Your task to perform on an android device: I am visiting Wheat & Rye Steak House , Get the traffic Updates fro the same for fast travelling .
Image 0: 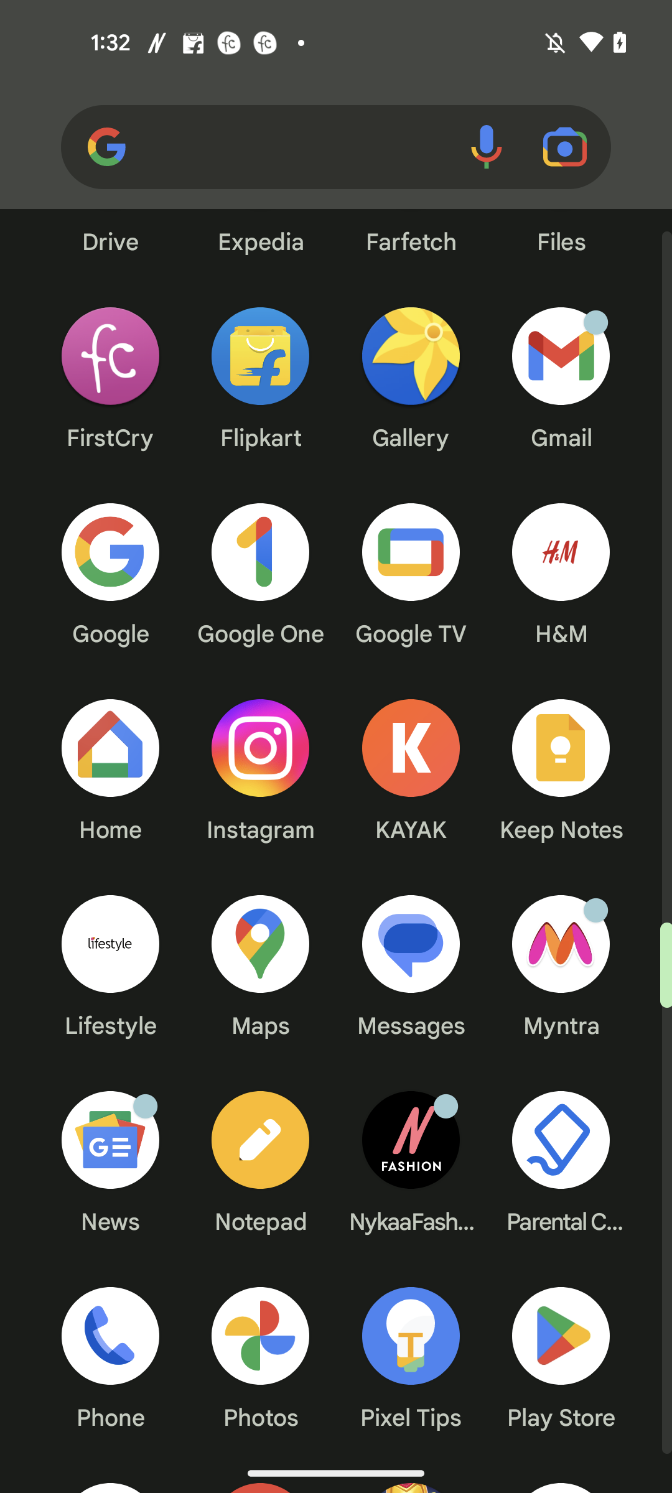
Open the Maps app
Step 0: open app "Maps"
Image 1: 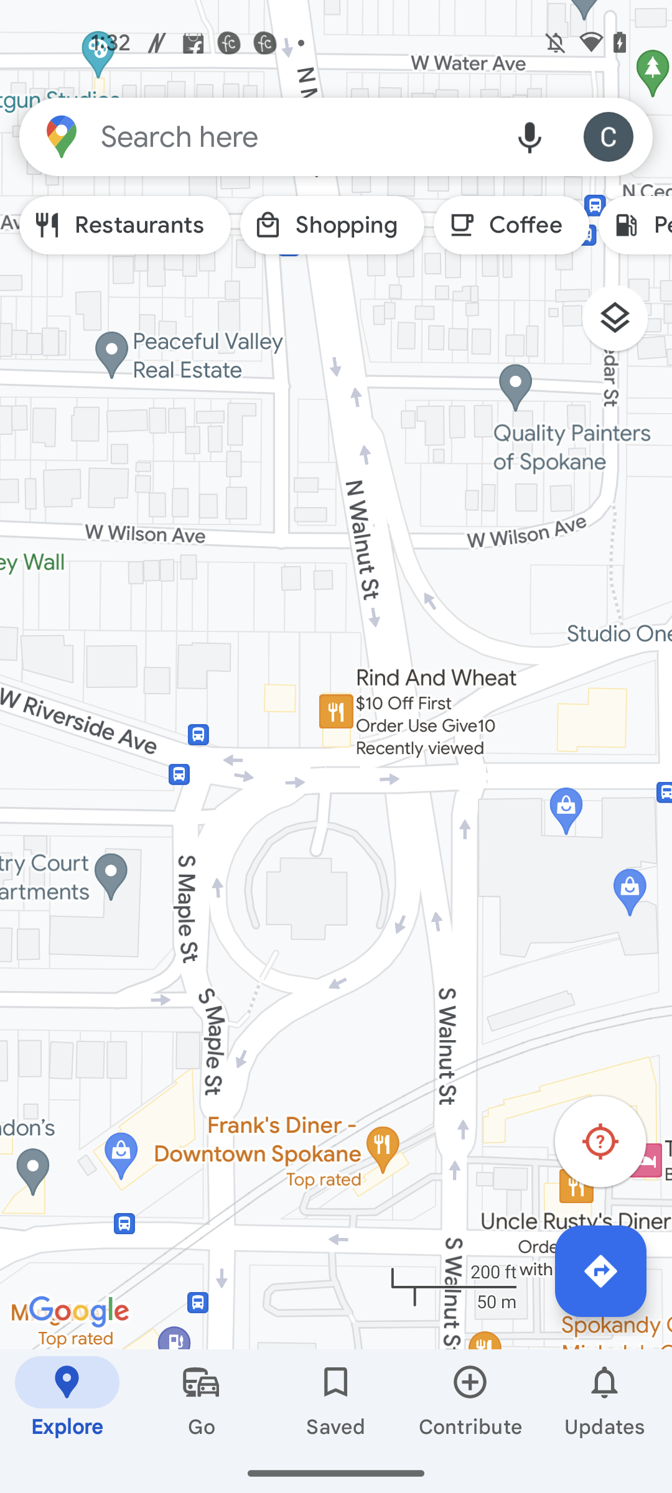
Go to the Search bar at the top of the screen
Step 1: click (296, 136)
Image 2: 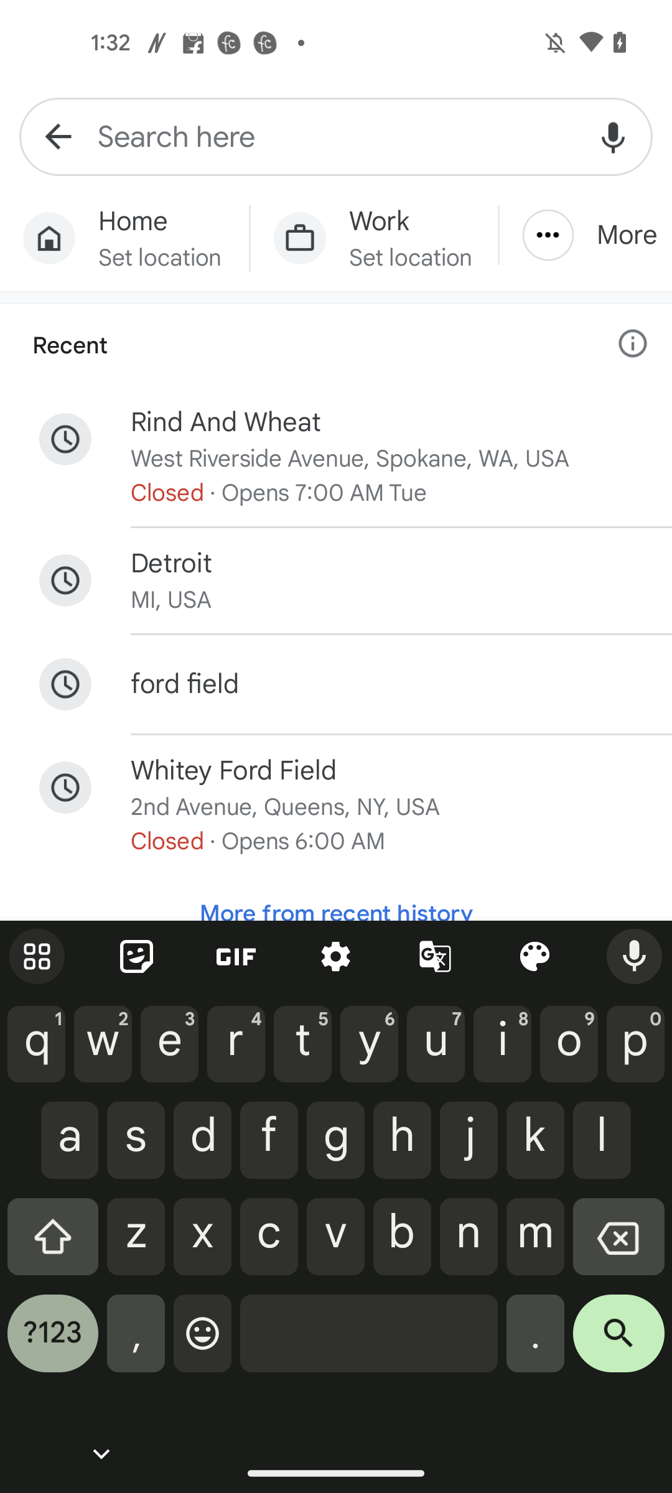
Search for Wheat & Rye Steak House in the search bar
Step 2: type "Wheat & Rye Steak House"
Image 3: 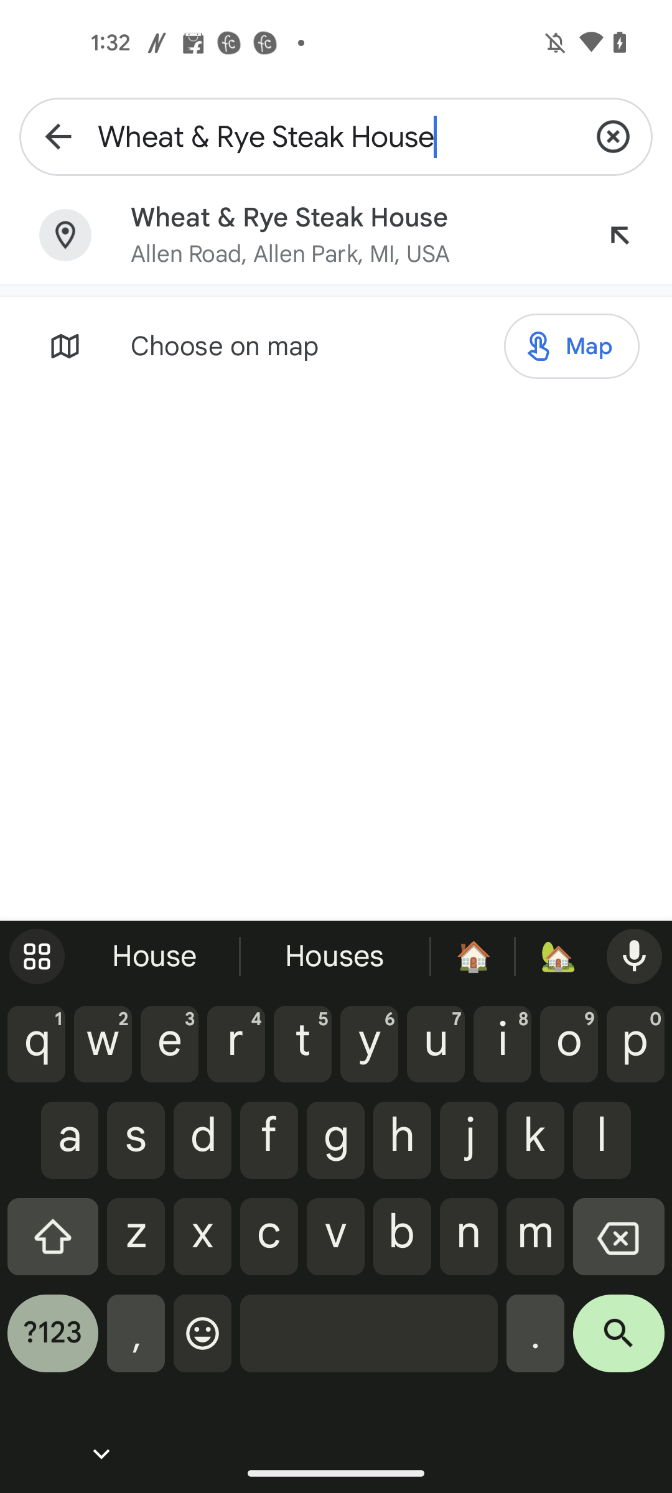
Click on the search button at the bottom right corner of the keyboard
Step 3: click (618, 1342)
Image 4: 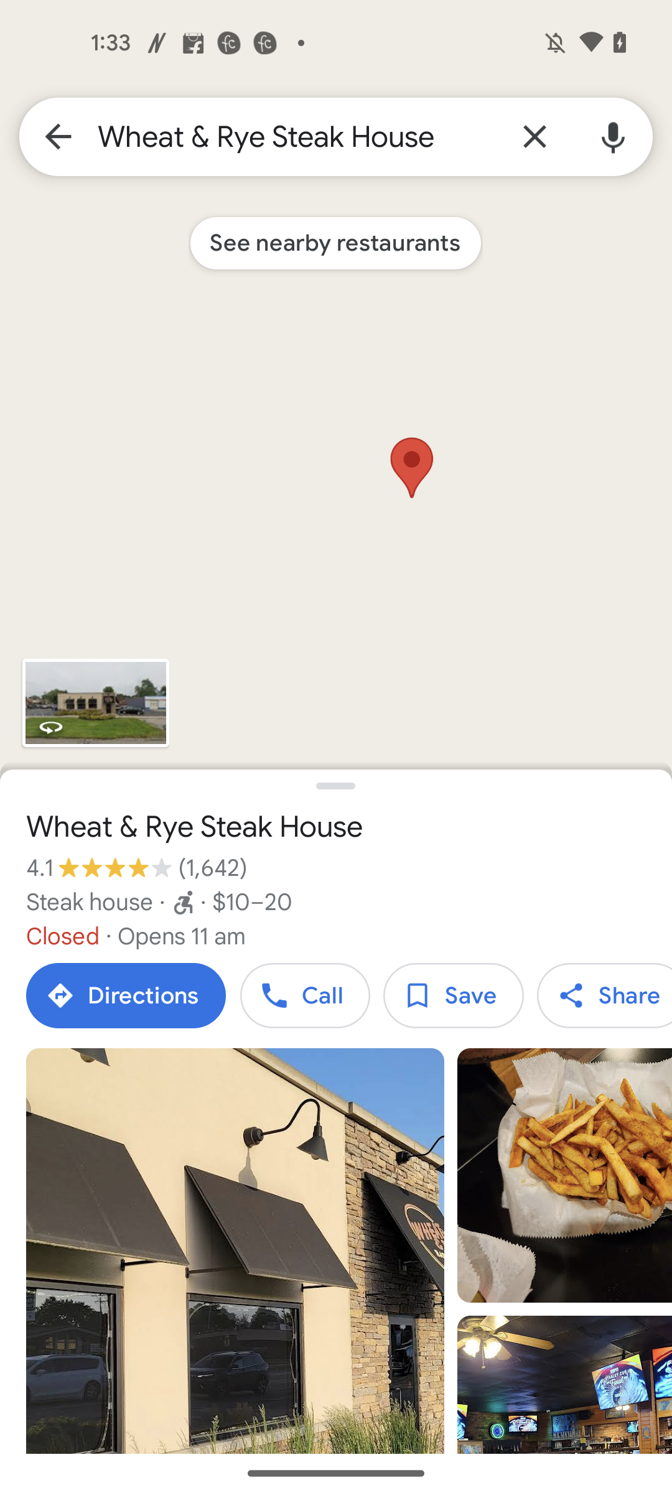
Click on the Directions button of the Wheat & Rye Steak House 
Step 4: click (126, 995)
Image 5: 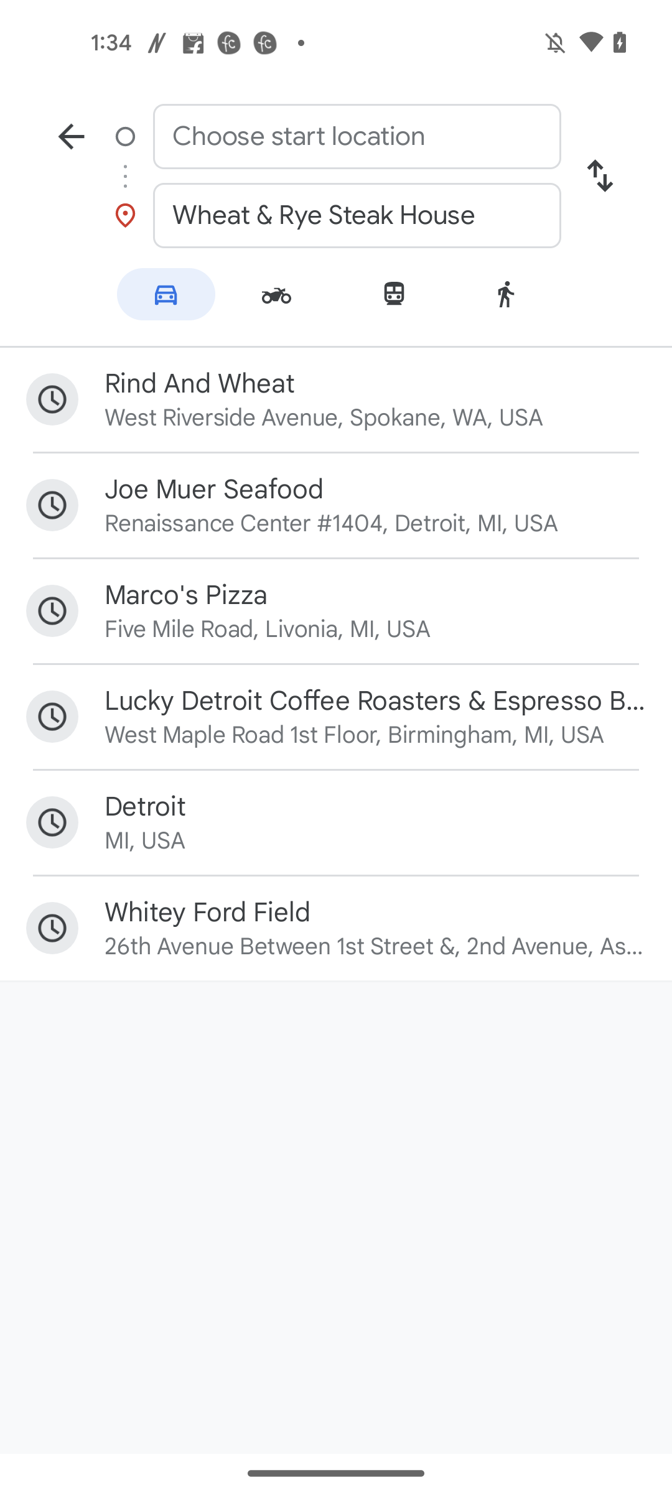
Go to the Start location input tab
Step 5: click (357, 136)
Image 6: 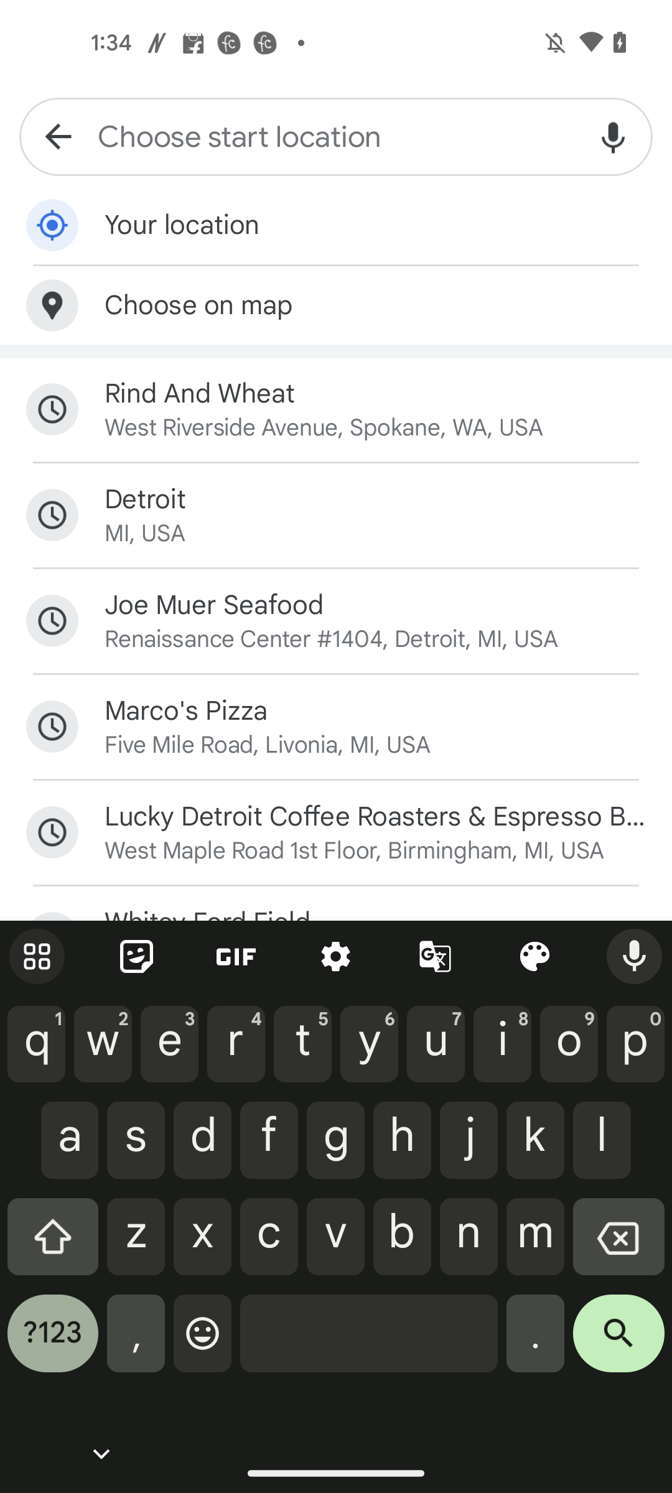
Enter the Starting point location as Detroit
Step 6: type "Detroit"
Image 7: 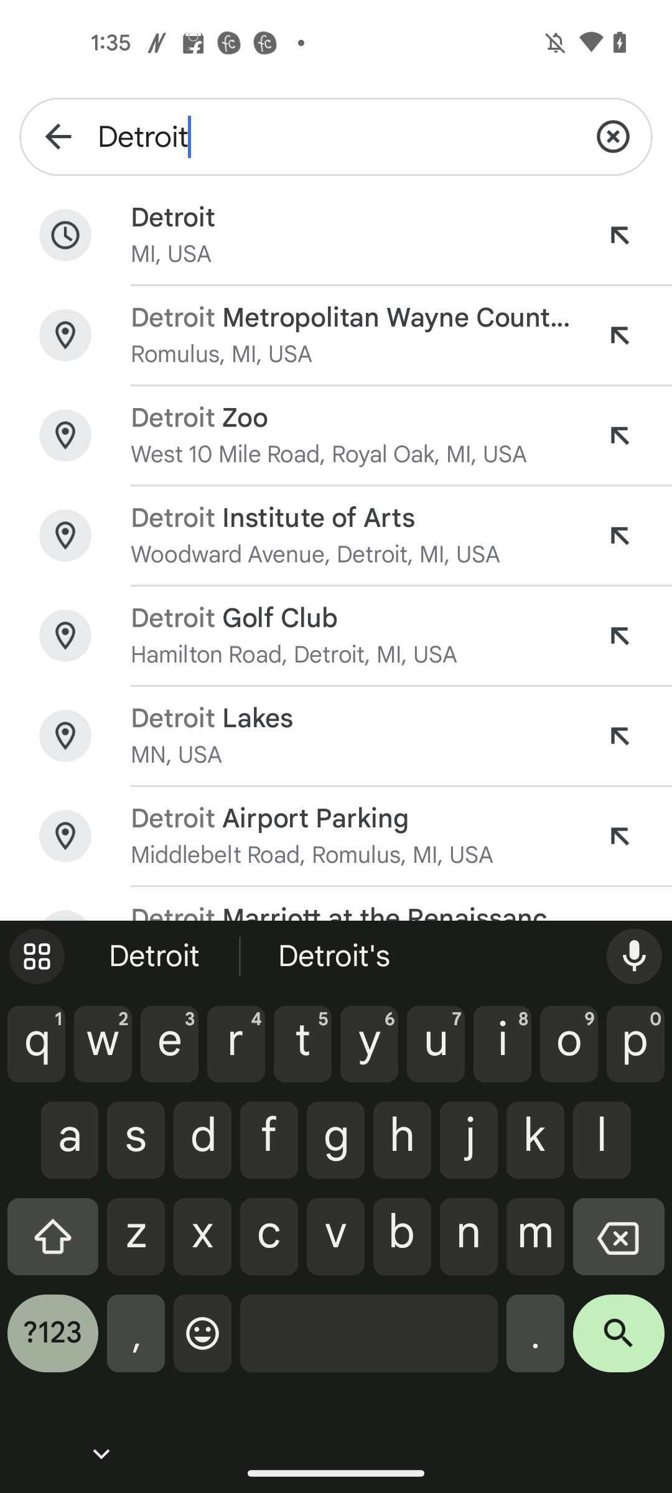
Click on the search button at the bottom right corner of the keyboard
Step 7: click (618, 1342)
Image 8: 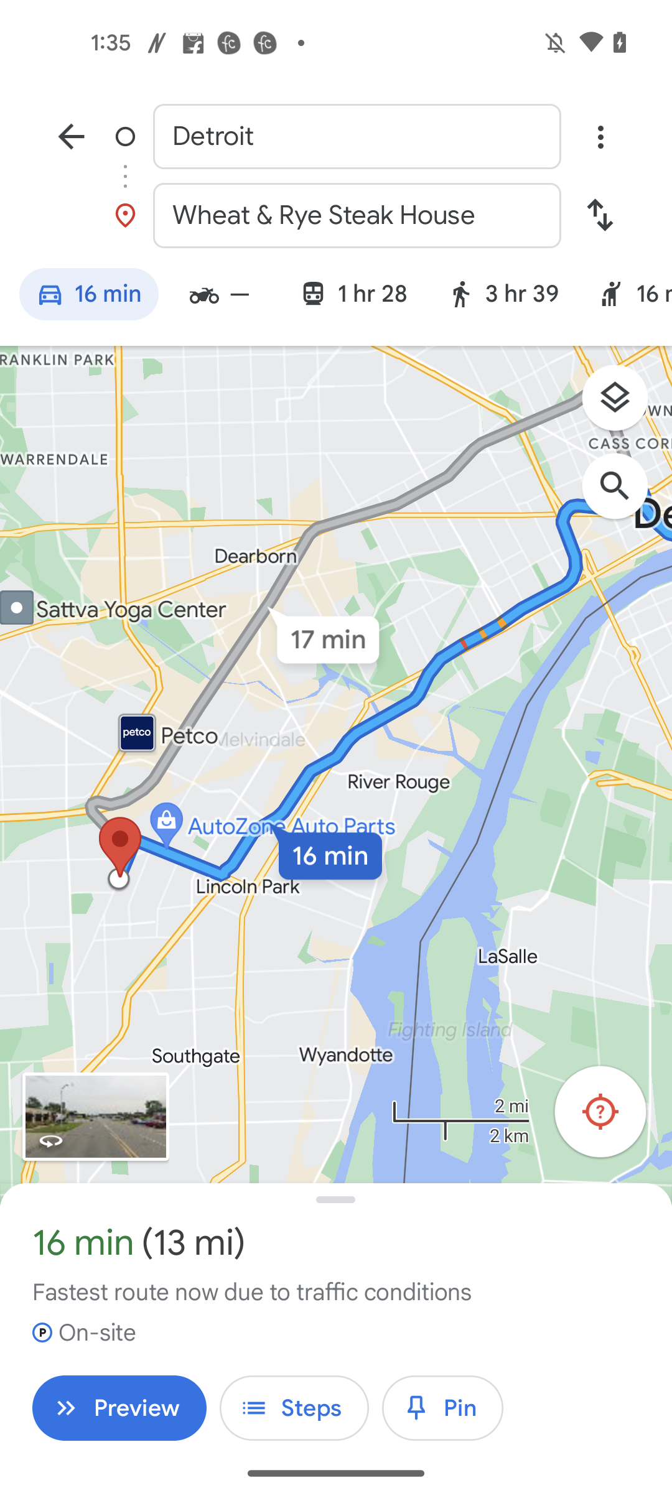
Click on the Layers button at the top right corner of the map view
Step 8: click (624, 404)
Image 9: 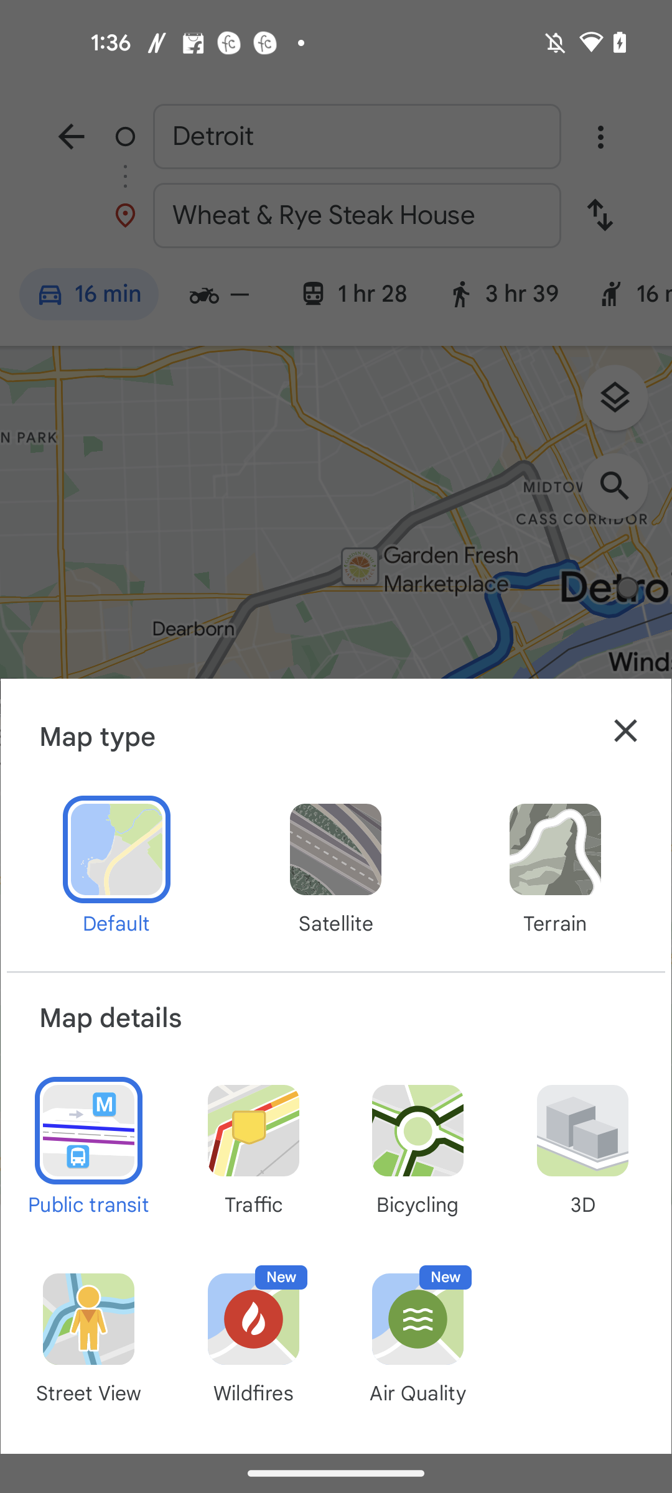
Click on the traffic from map details section
Step 9: click (253, 1148)
Image 10: 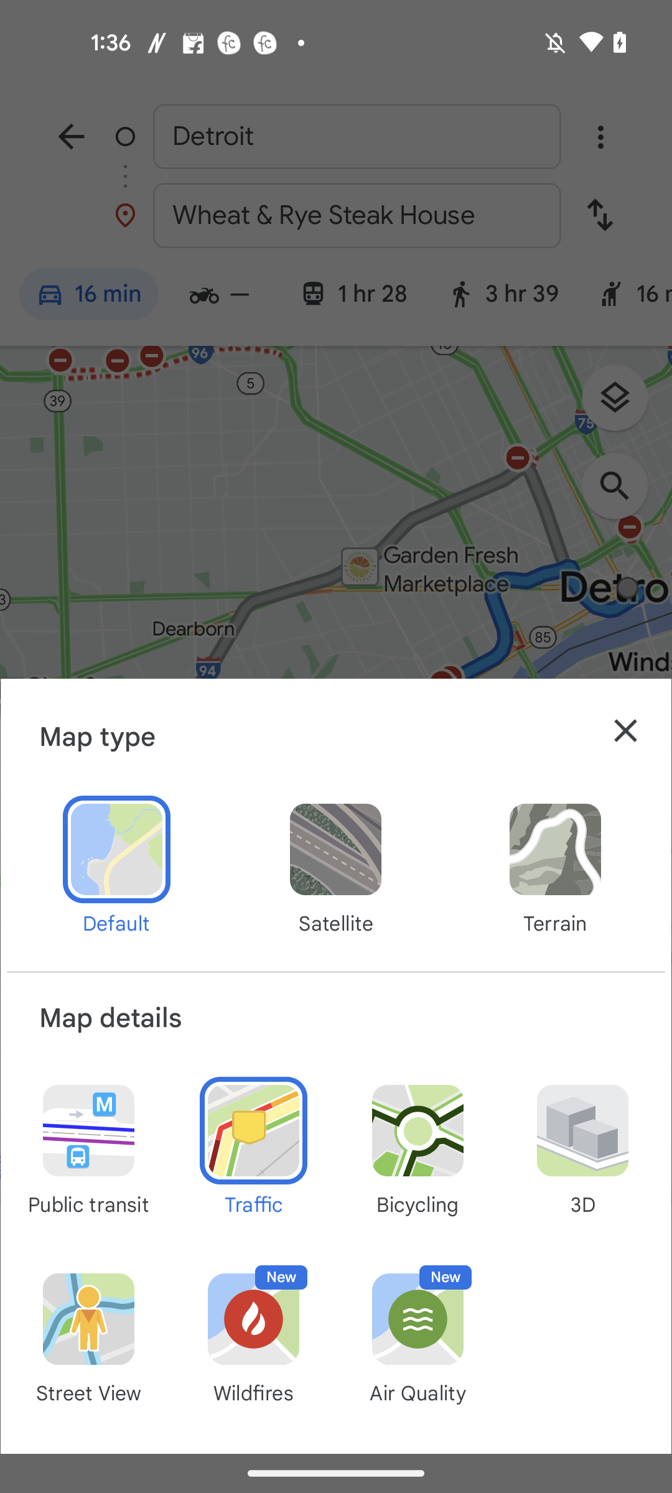
Close the Drawer 
Step 10: click (625, 730)